Your task to perform on an android device: I am with my friend Carlos in bringham New York. He wants to go to New Milton for some work. Search for train schedules from Bringham New Street to New Milton Today on November 17 in the Trainline app.
Image 0: 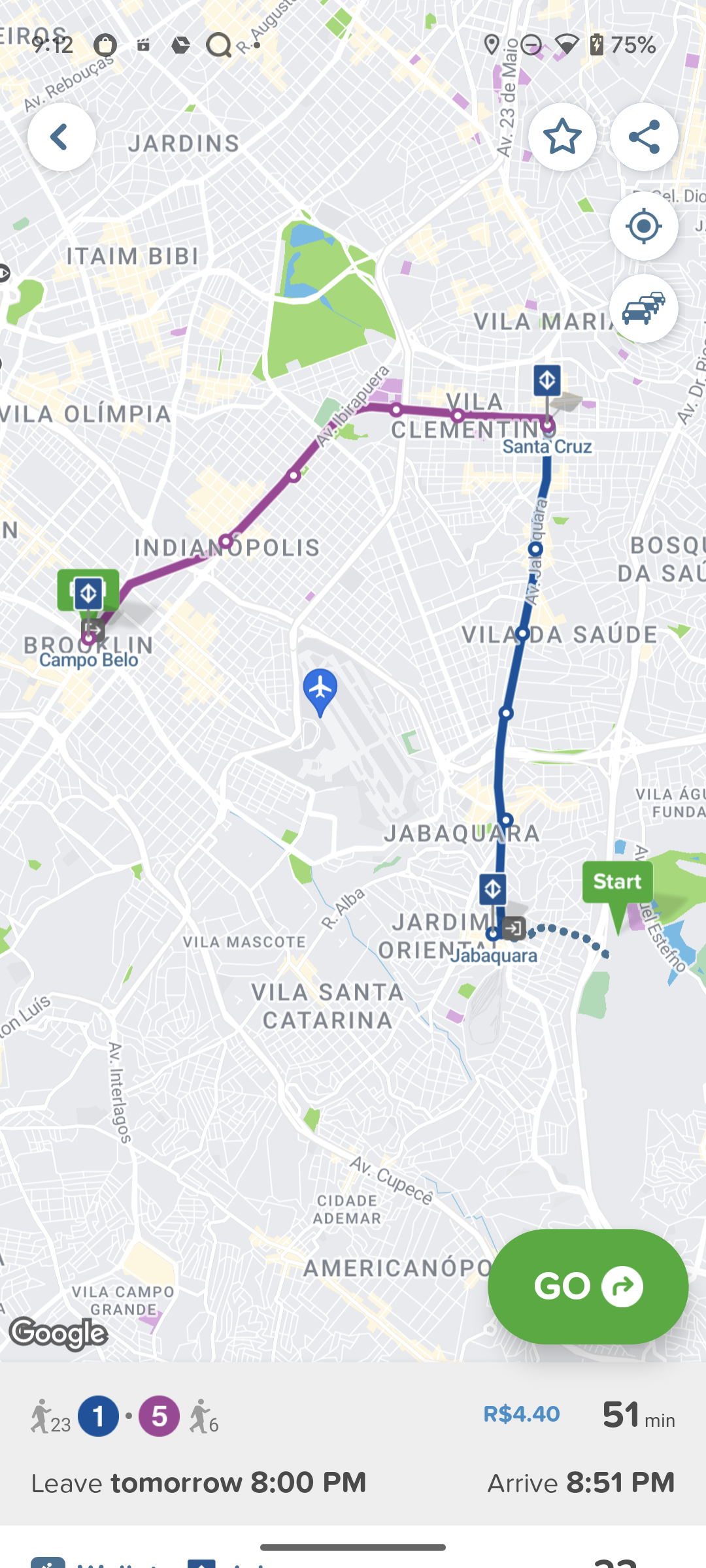
Open Trainline App
Step 0: open app "Trainline"
Image 1: 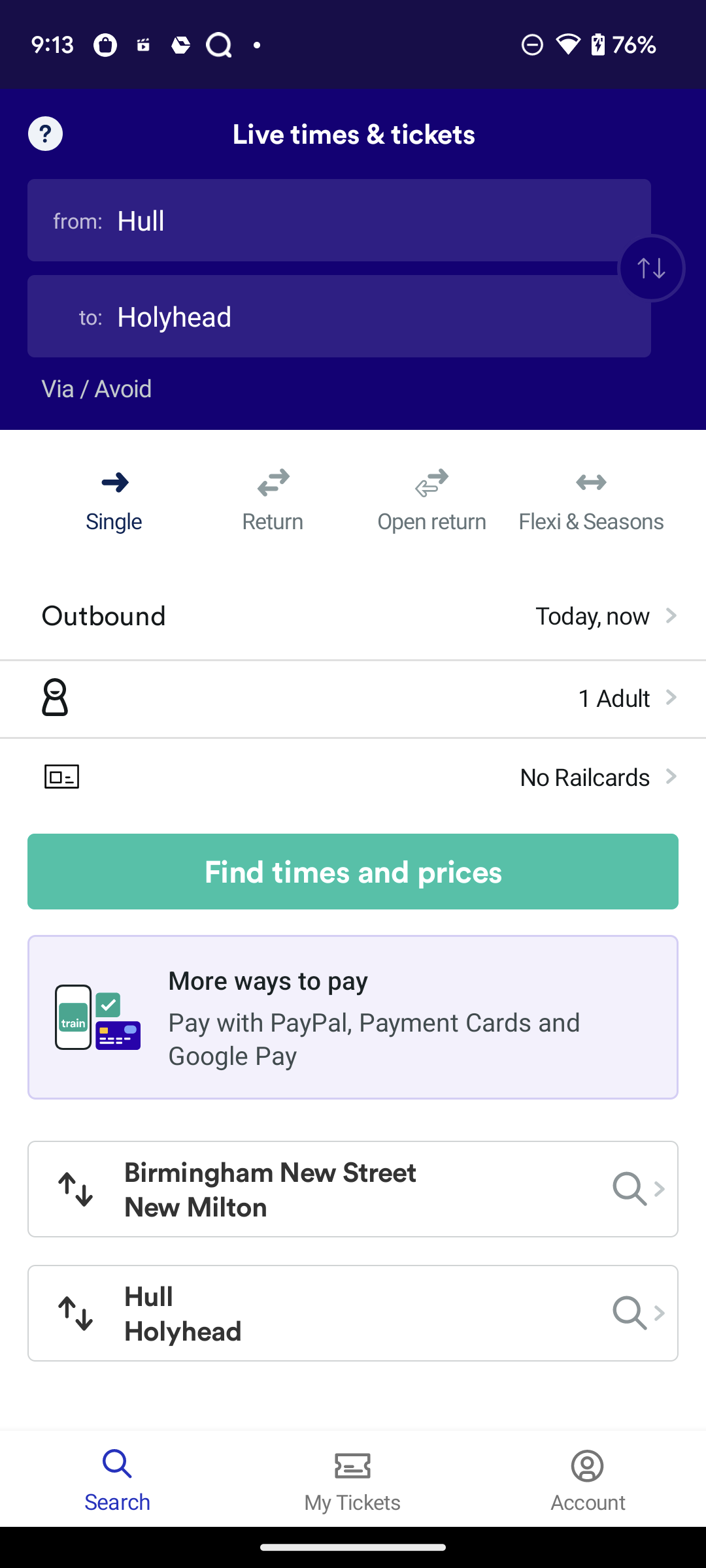
Click on From search bar
Step 1: click (339, 220)
Image 2: 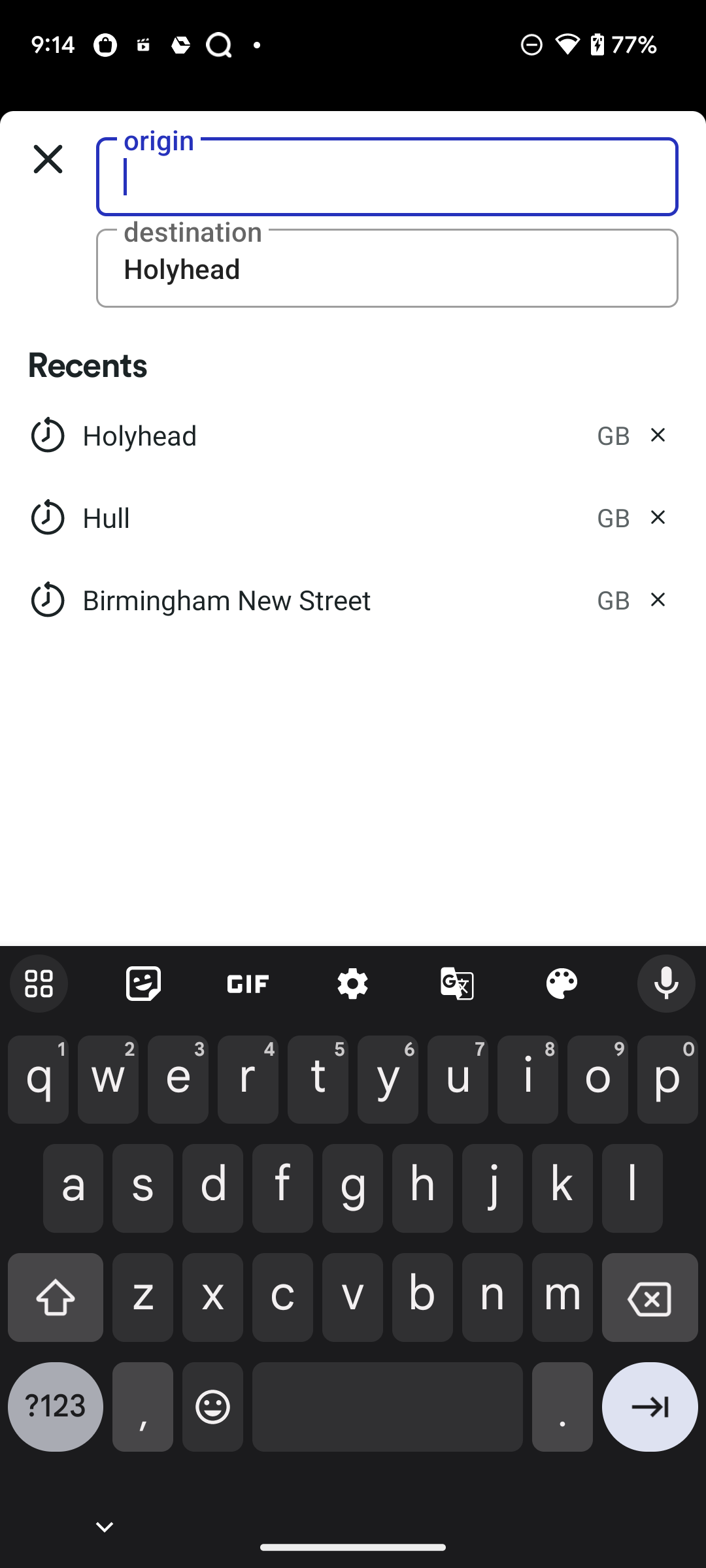
search for Bringham New Street
Step 2: type "Bringham New Street"
Image 3: 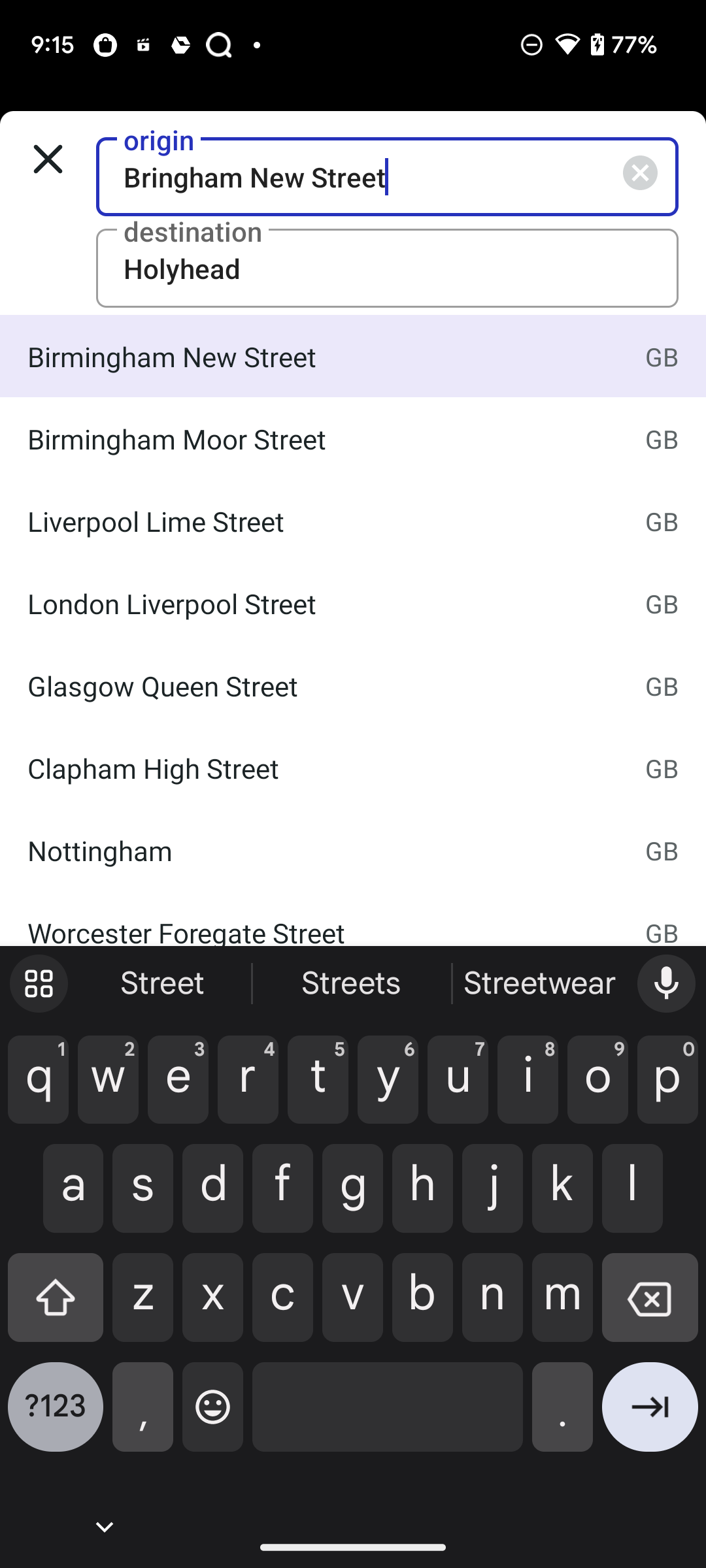
Click on the first search suggestion
Step 3: click (172, 356)
Image 4: 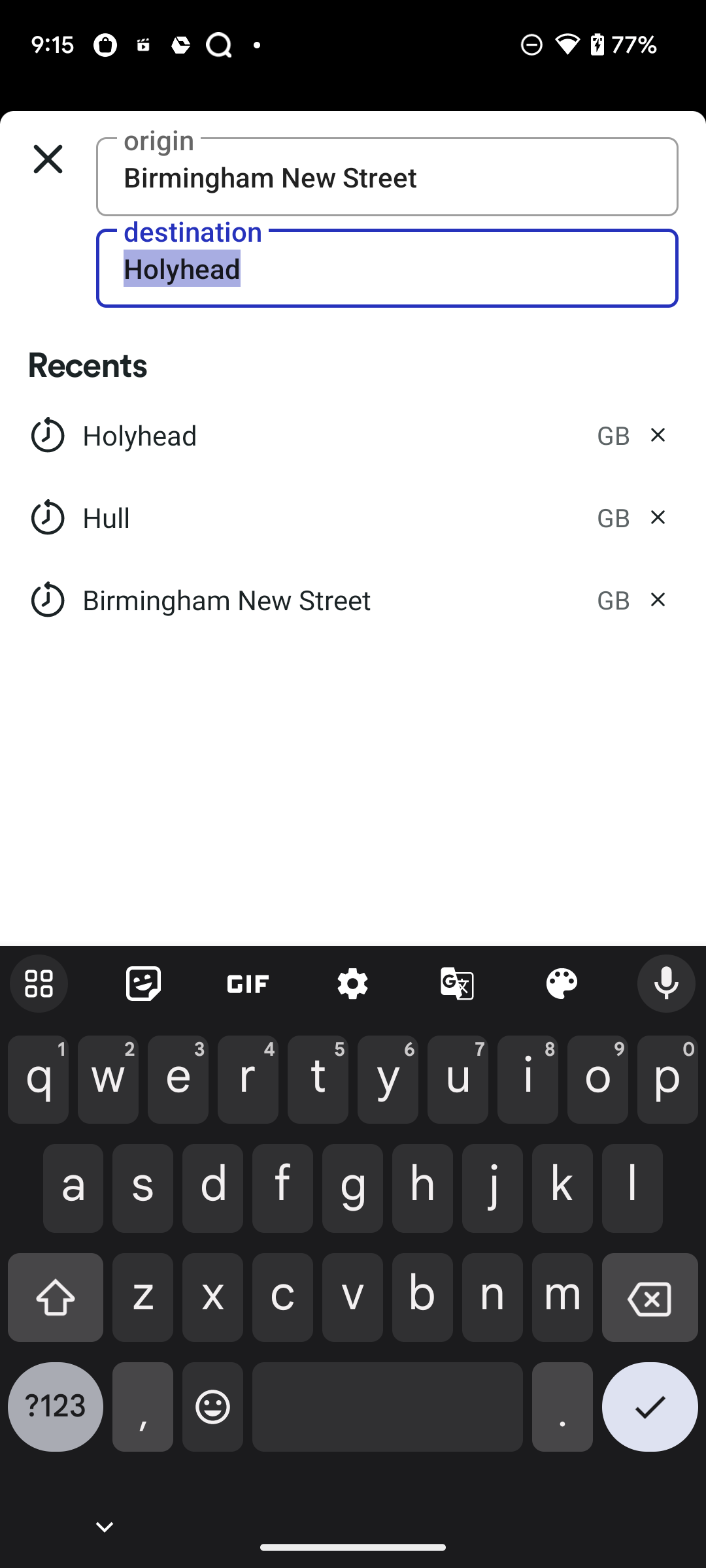
Search destination as New Milton
Step 4: type "New Milton"
Image 5: 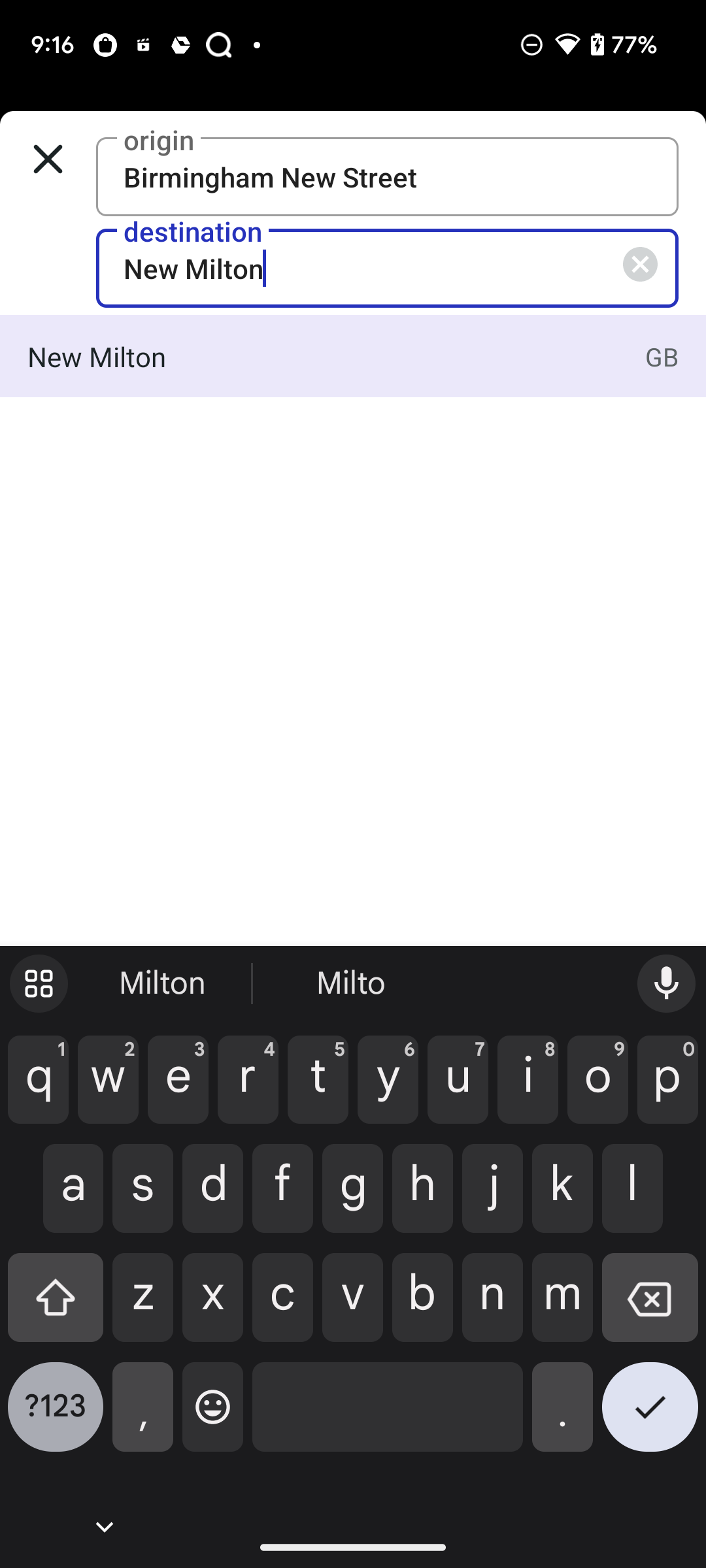
Click on the first suggestion 
Step 5: click (249, 367)
Image 6: 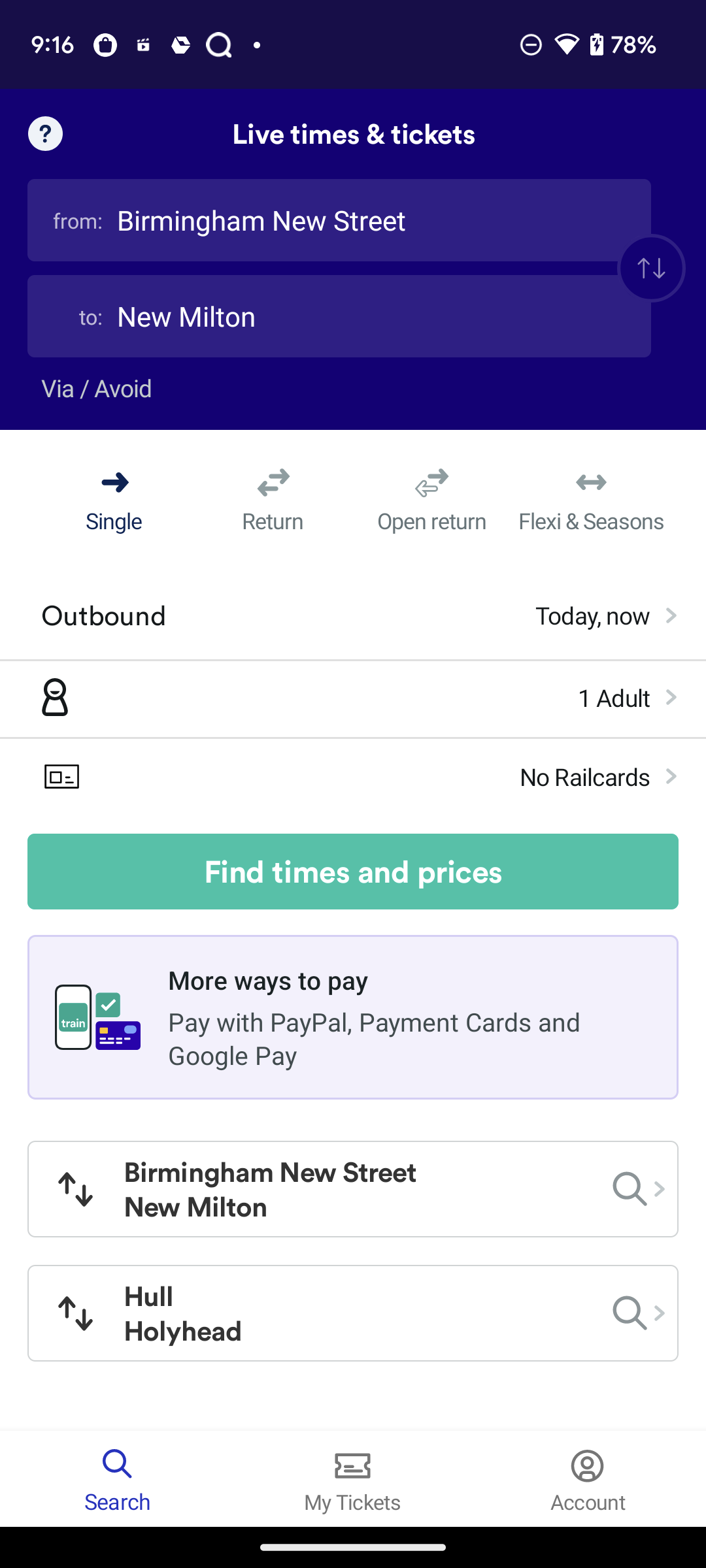
Click on Find times and Prices
Step 6: click (353, 872)
Image 7: 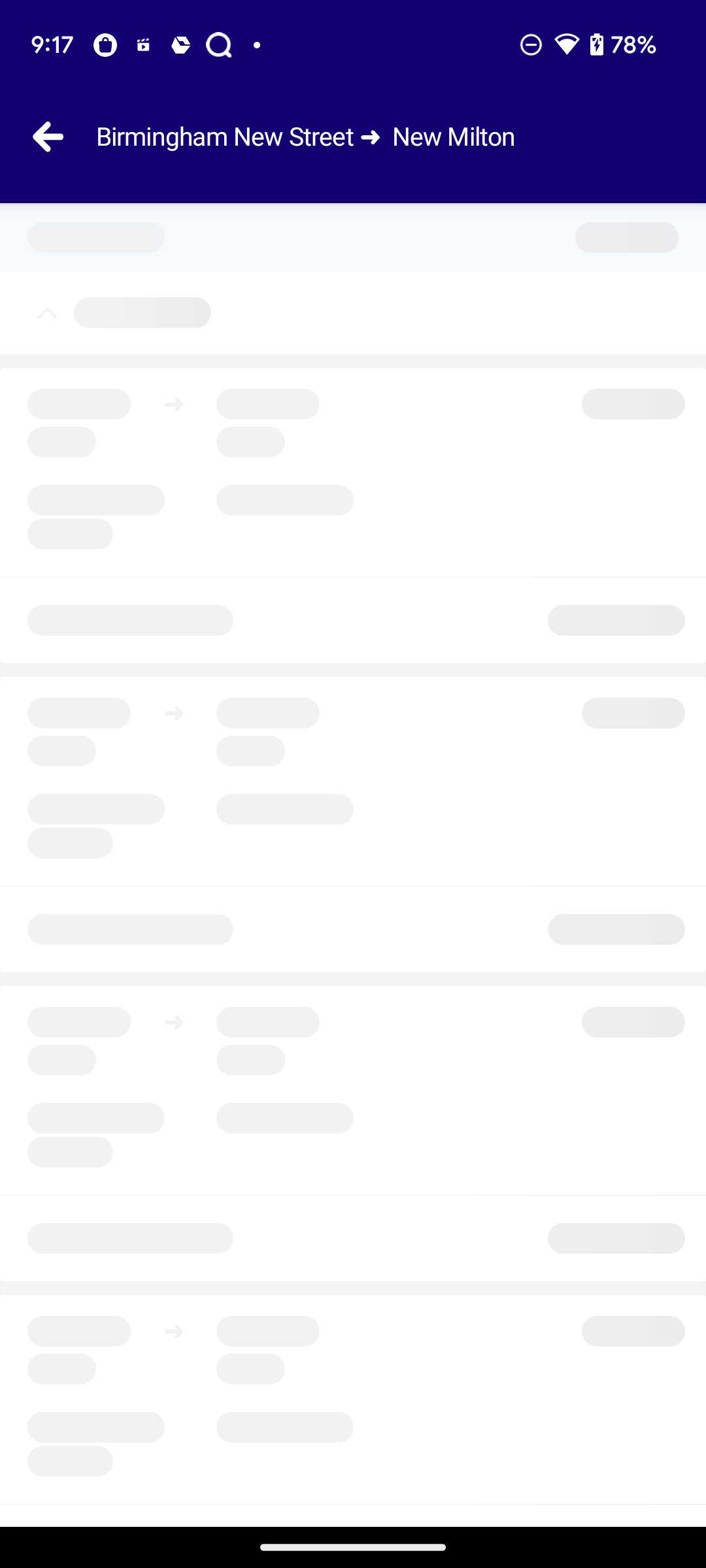
Click on Find times and Prices
Step 7: wait